Your task to perform on an android device: Search for the message from the Richard Wagner on the Snapchat app.
Image 0: 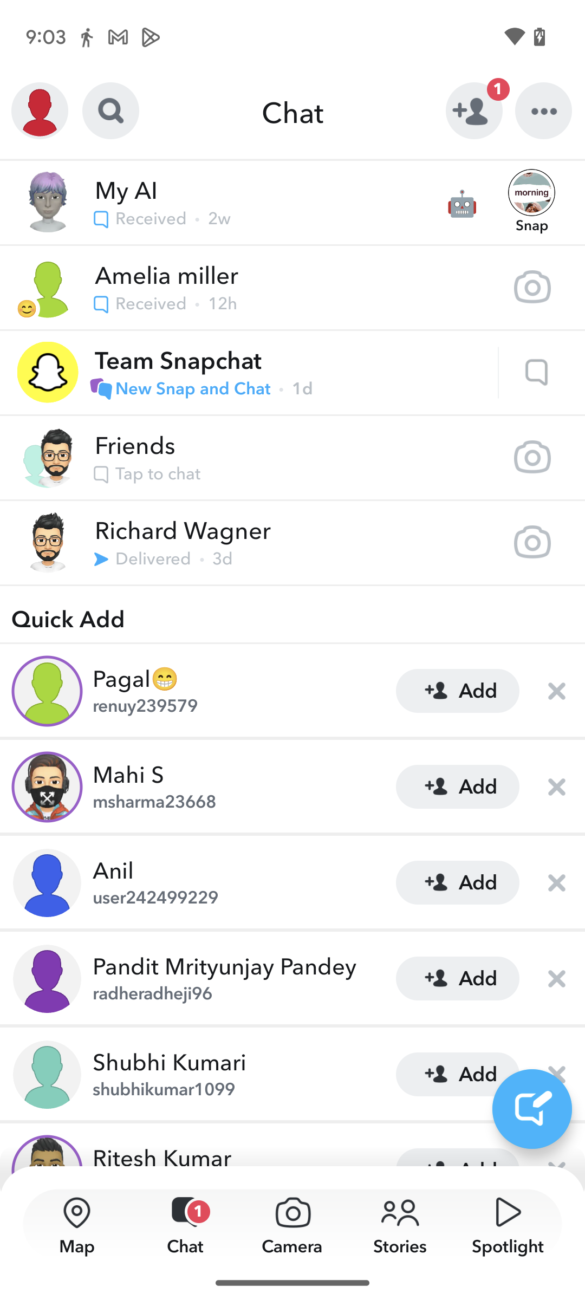
Click on the search icon at the top of the screen.
Step 0: click (110, 110)
Image 1: 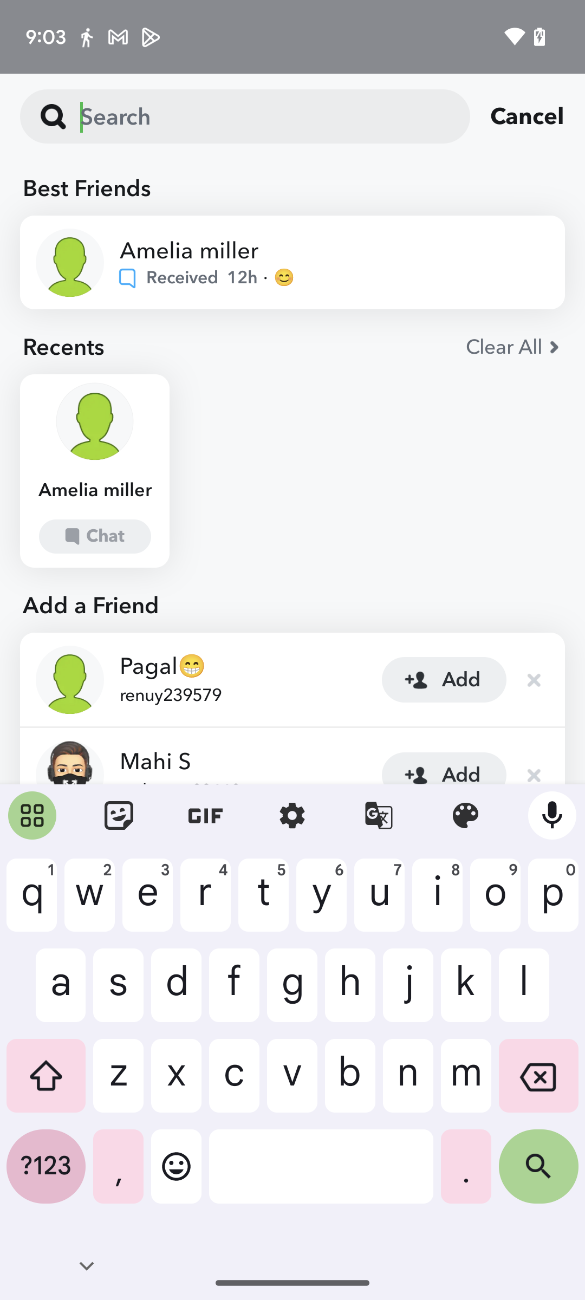
Type in Richard Wagner.
Step 1: type "Richard Wagner"
Image 2: 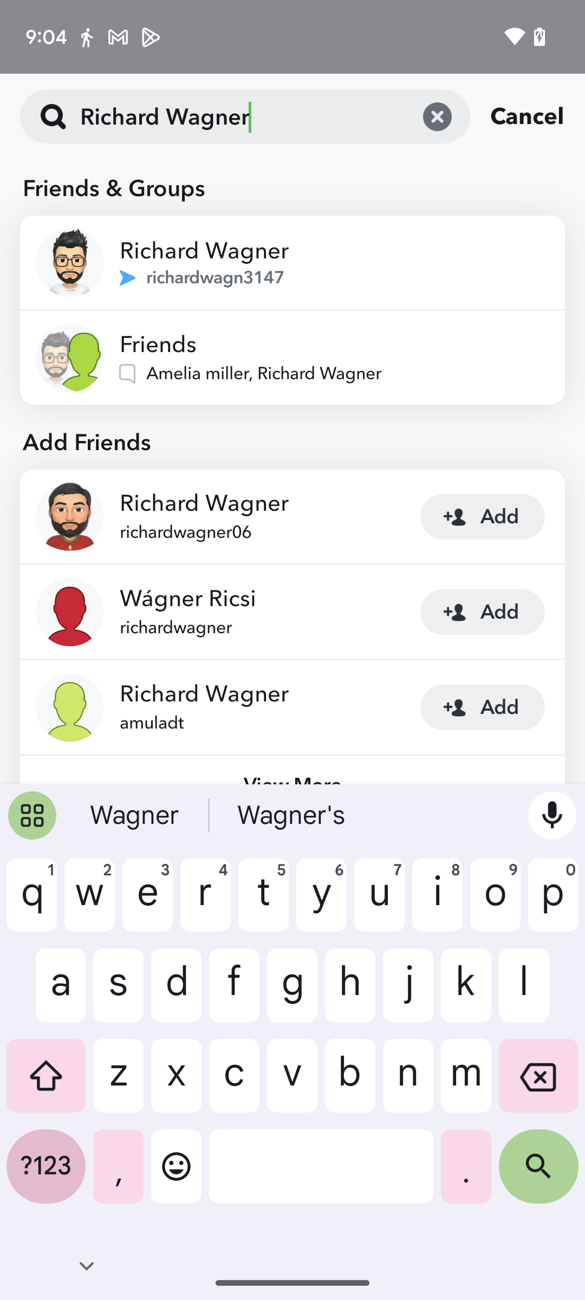
Click on the first search result.
Step 2: click (292, 262)